Your task to perform on an android device: To make it simple for me to listen to my favorite songs on the YouTube app, I want to build a playlist called Martin Songs
Image 0: 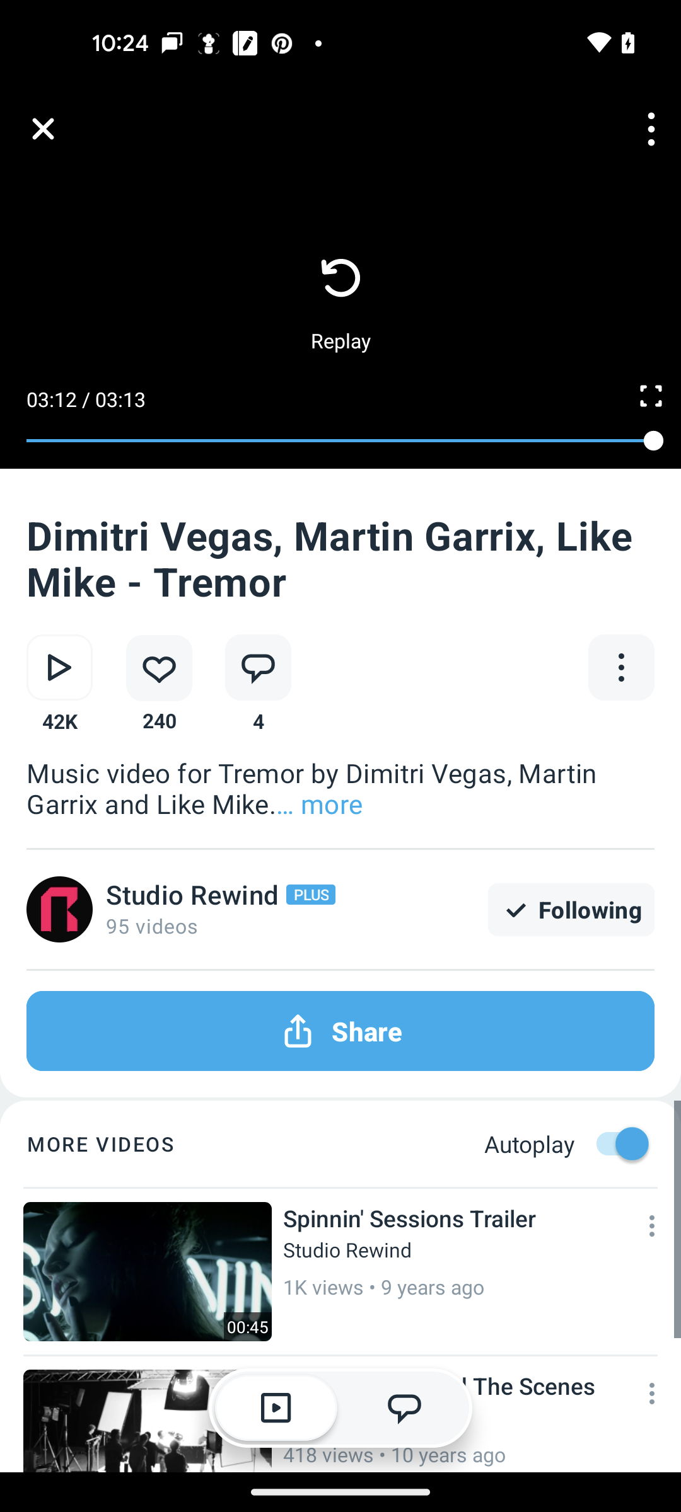
Open the Youtube app
Step 0: open app "YouTube"
Image 1: 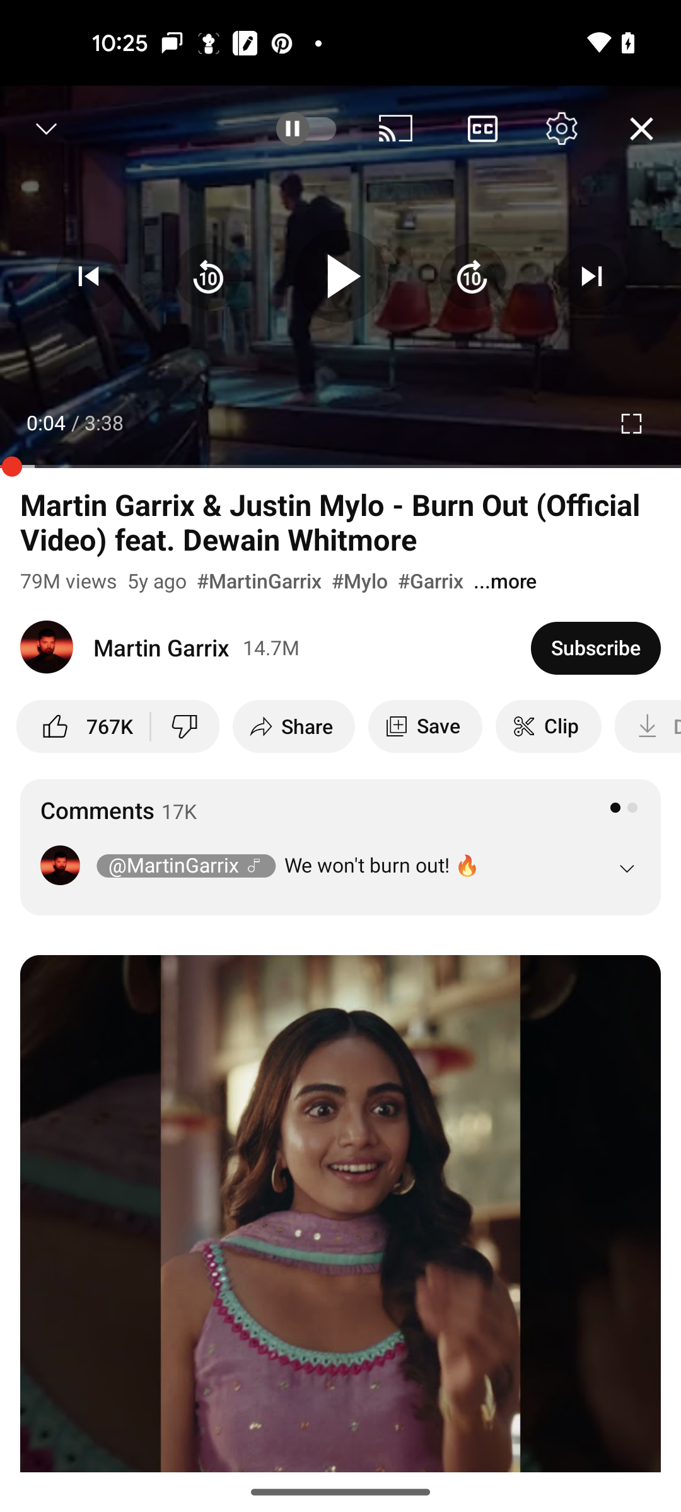
go back to home page
Step 1: press back button
Image 2: 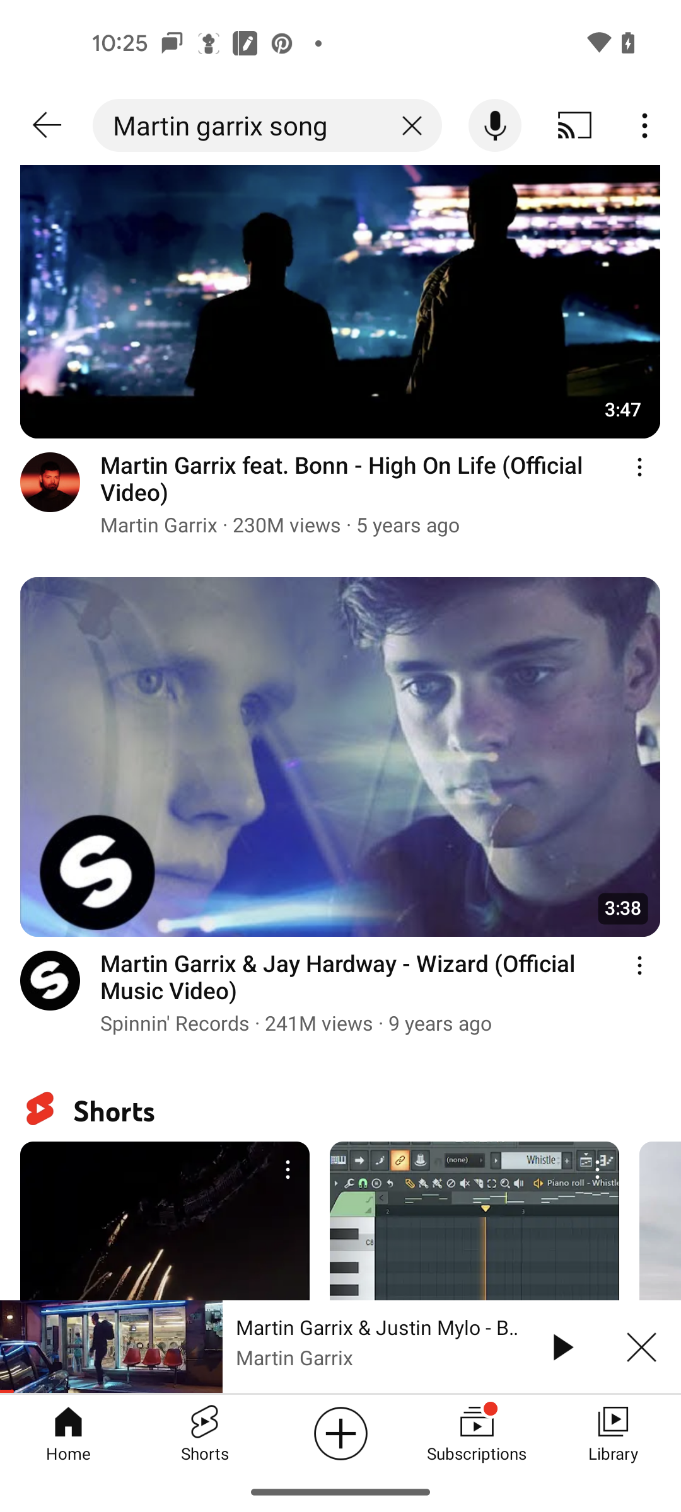
click on the library tab
Step 2: click (613, 1432)
Image 3: 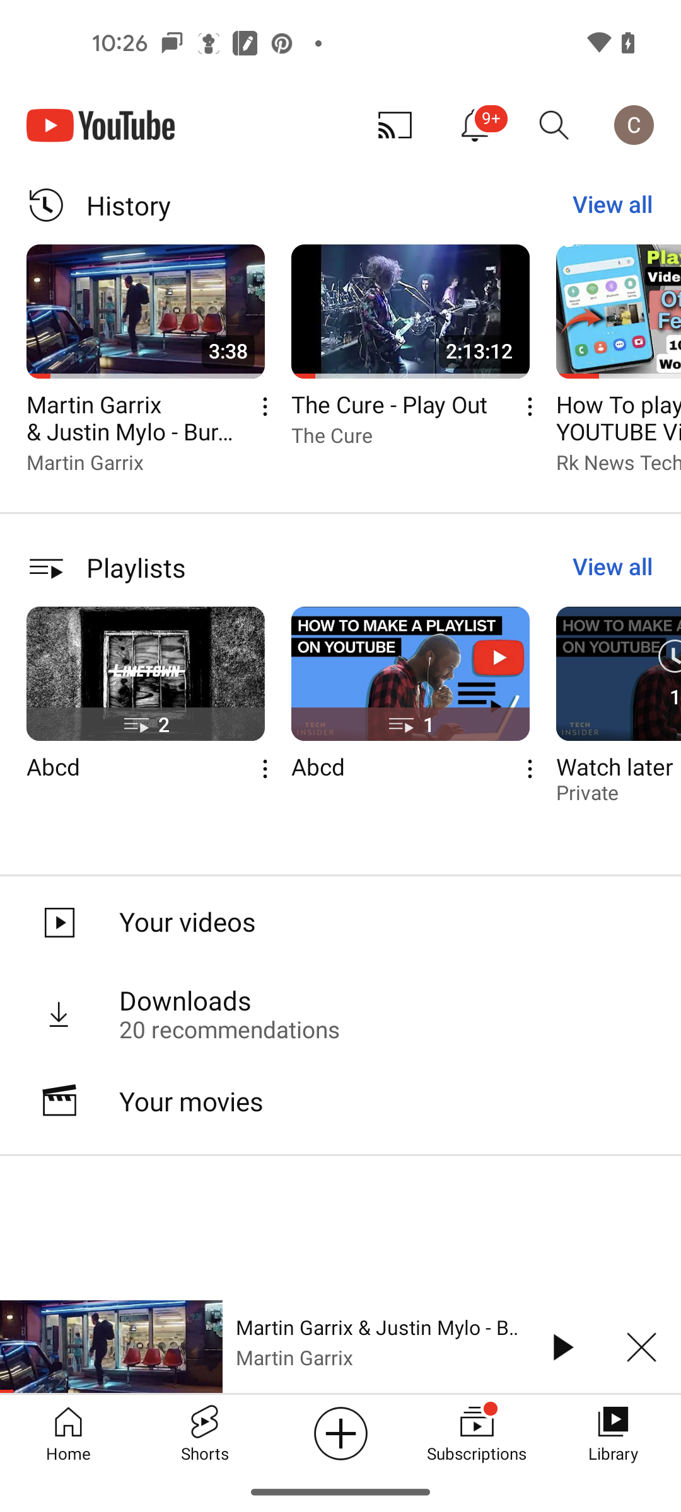
swipe left the playlist to create new
Step 3: scroll right
Image 4: 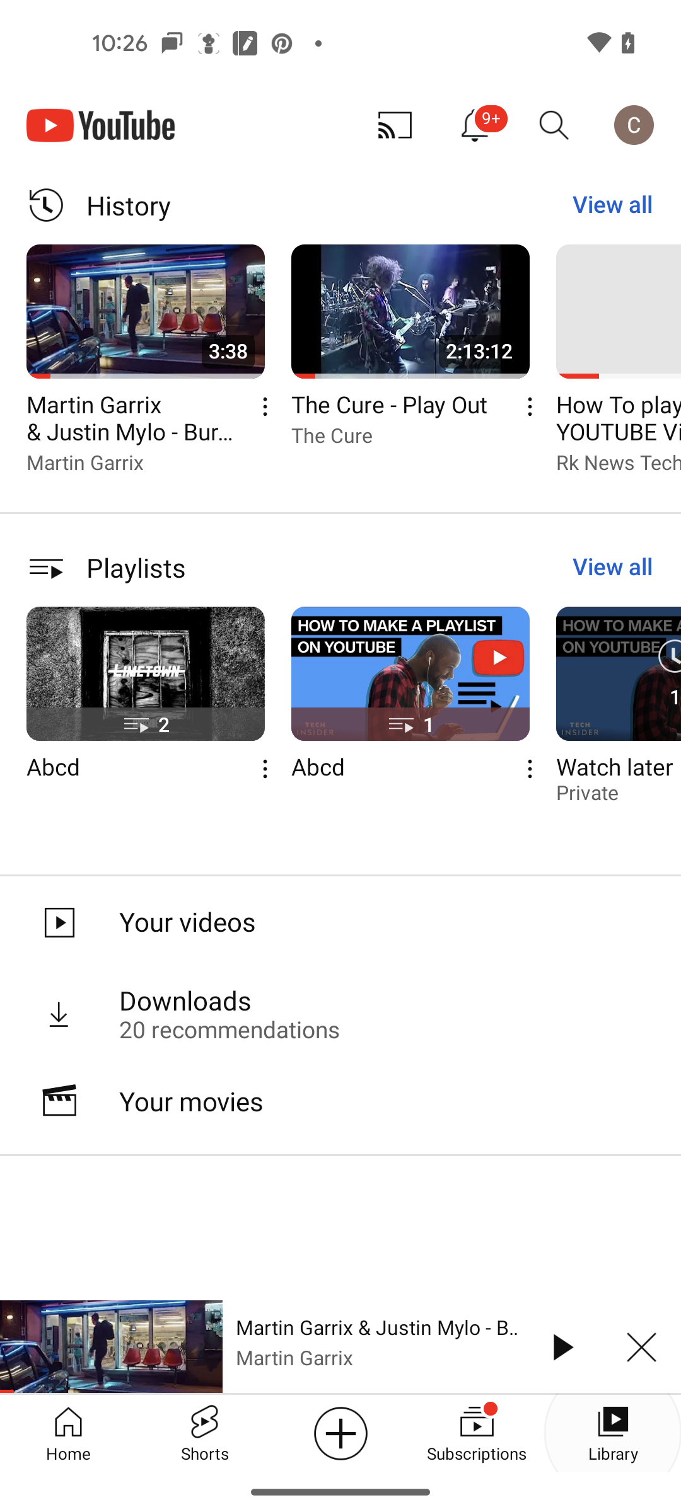
swipe left the playlist to create new
Step 4: wait
Image 5: 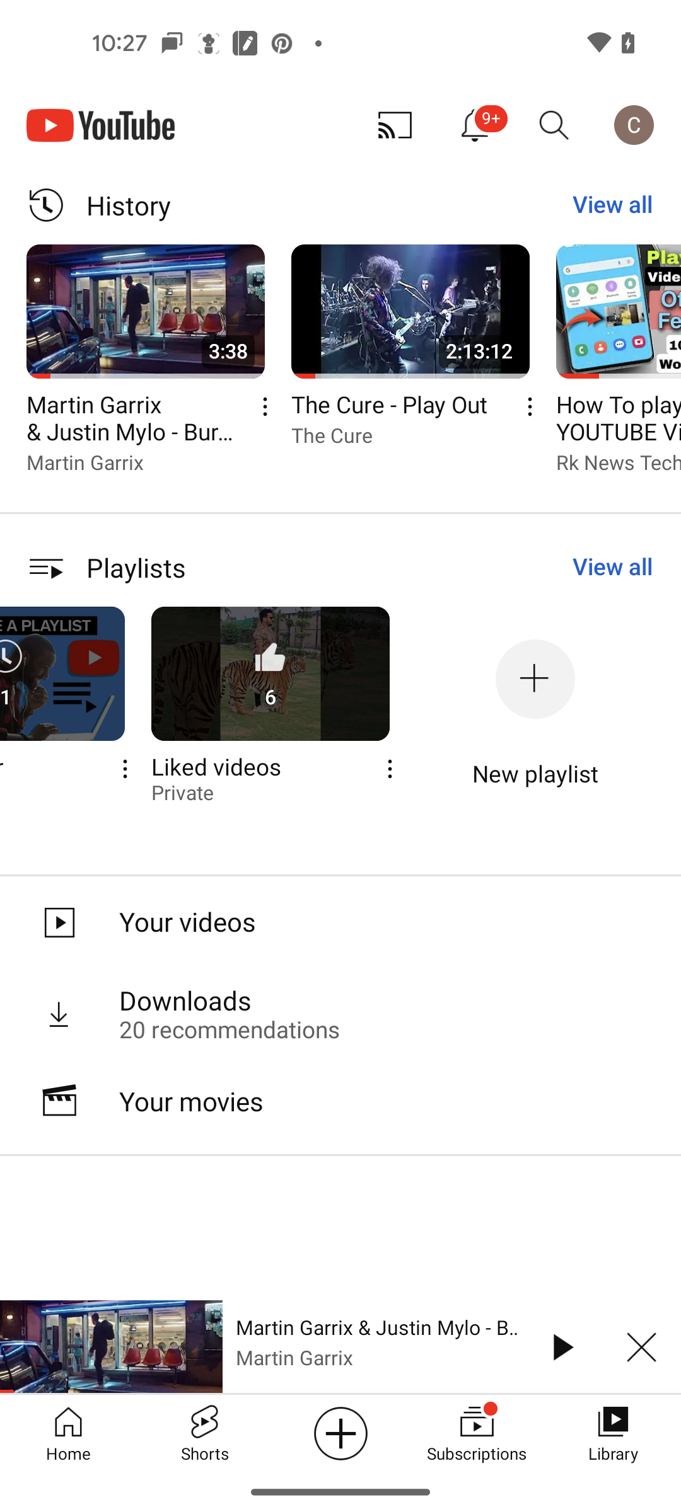
create on new playlist
Step 5: click (534, 678)
Image 6: 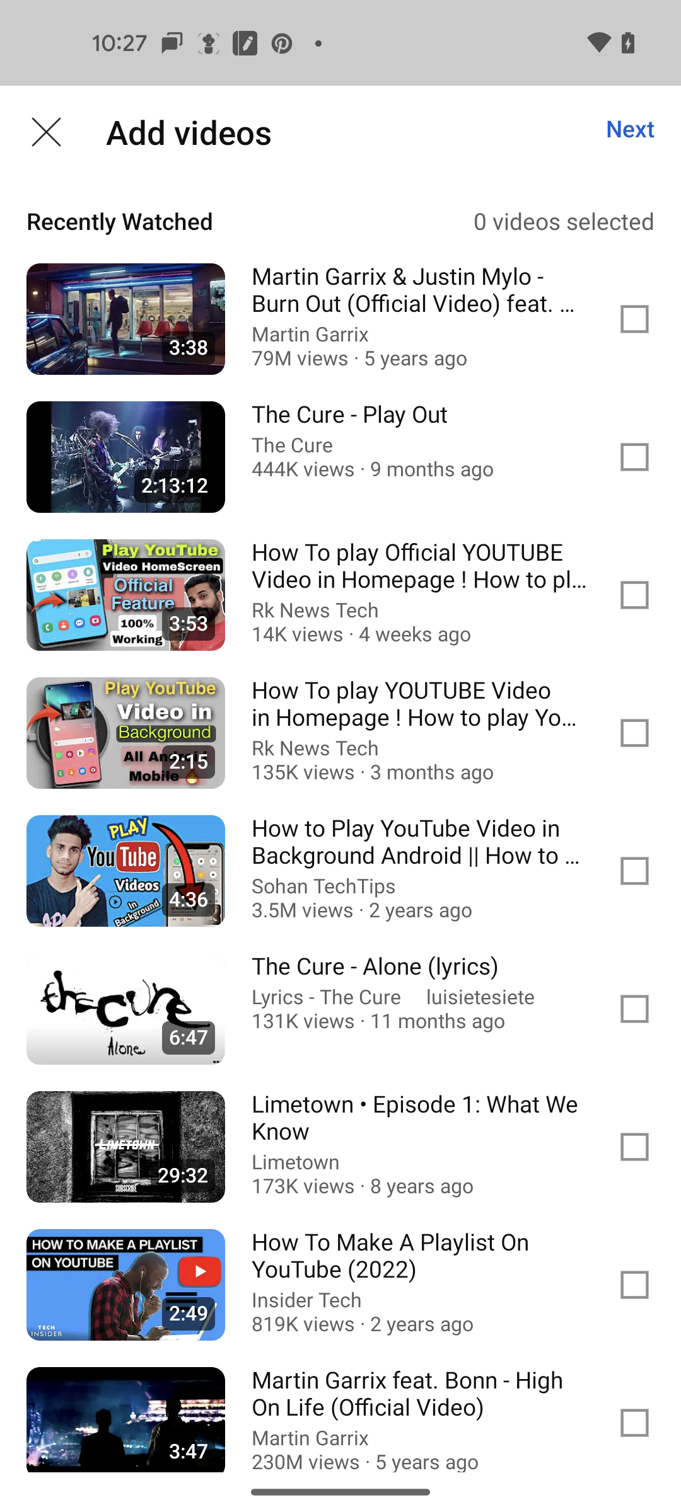
select first song
Step 6: click (340, 319)
Image 7: 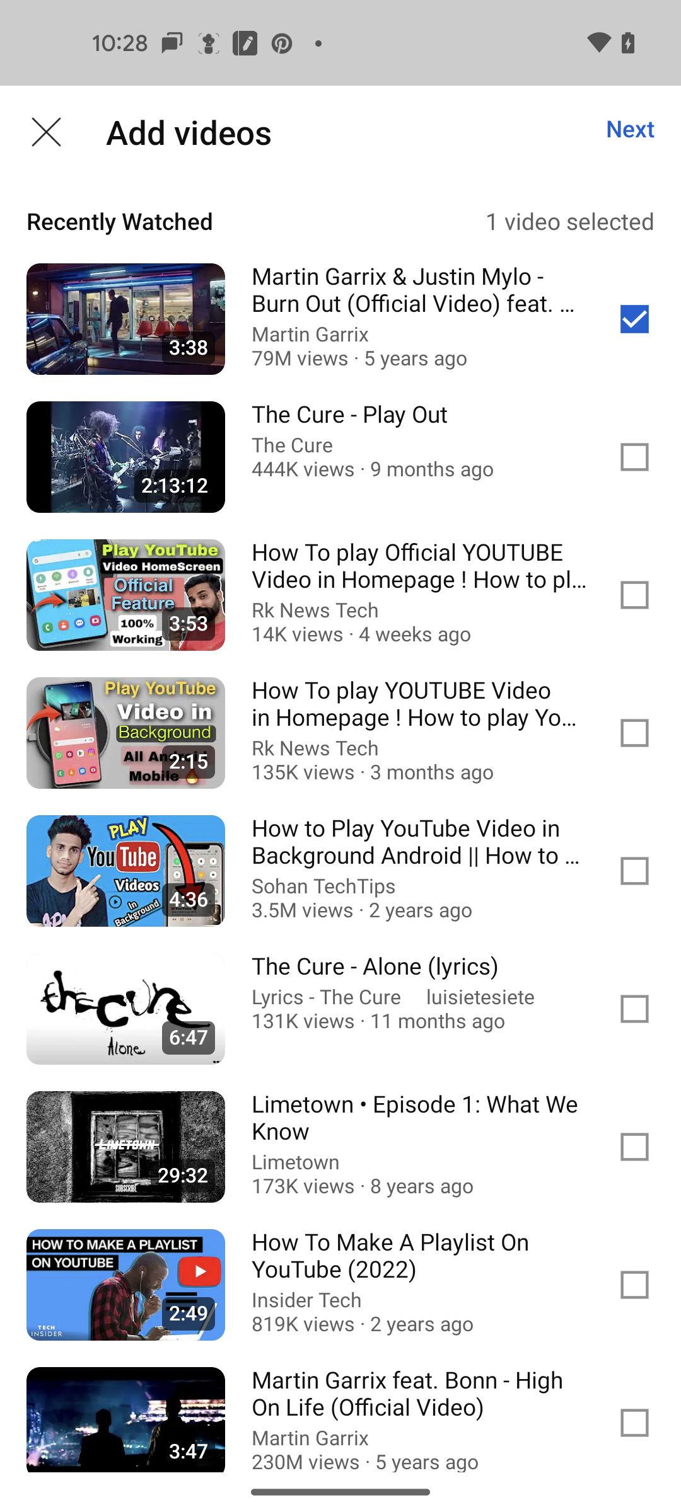
click on the next button
Step 7: click (630, 128)
Image 8: 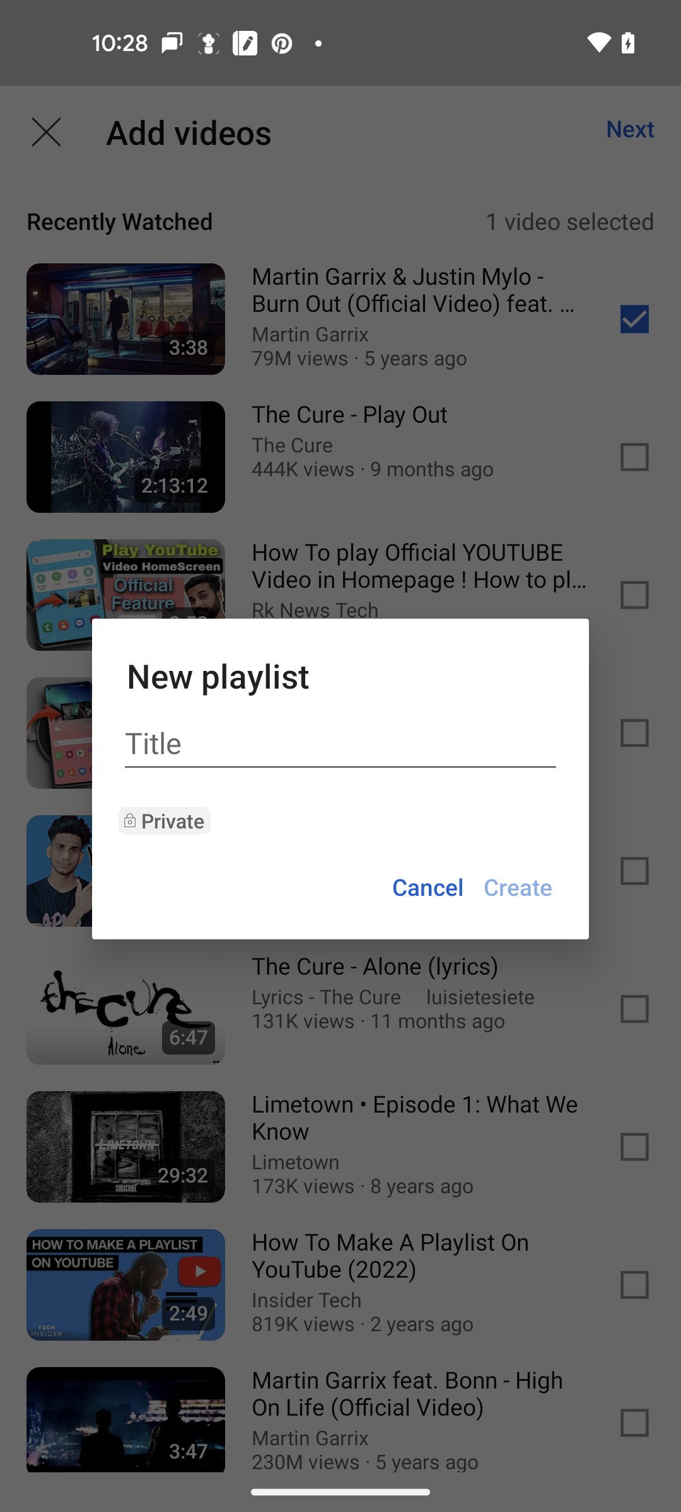
click on title
Step 8: click (340, 743)
Image 9: 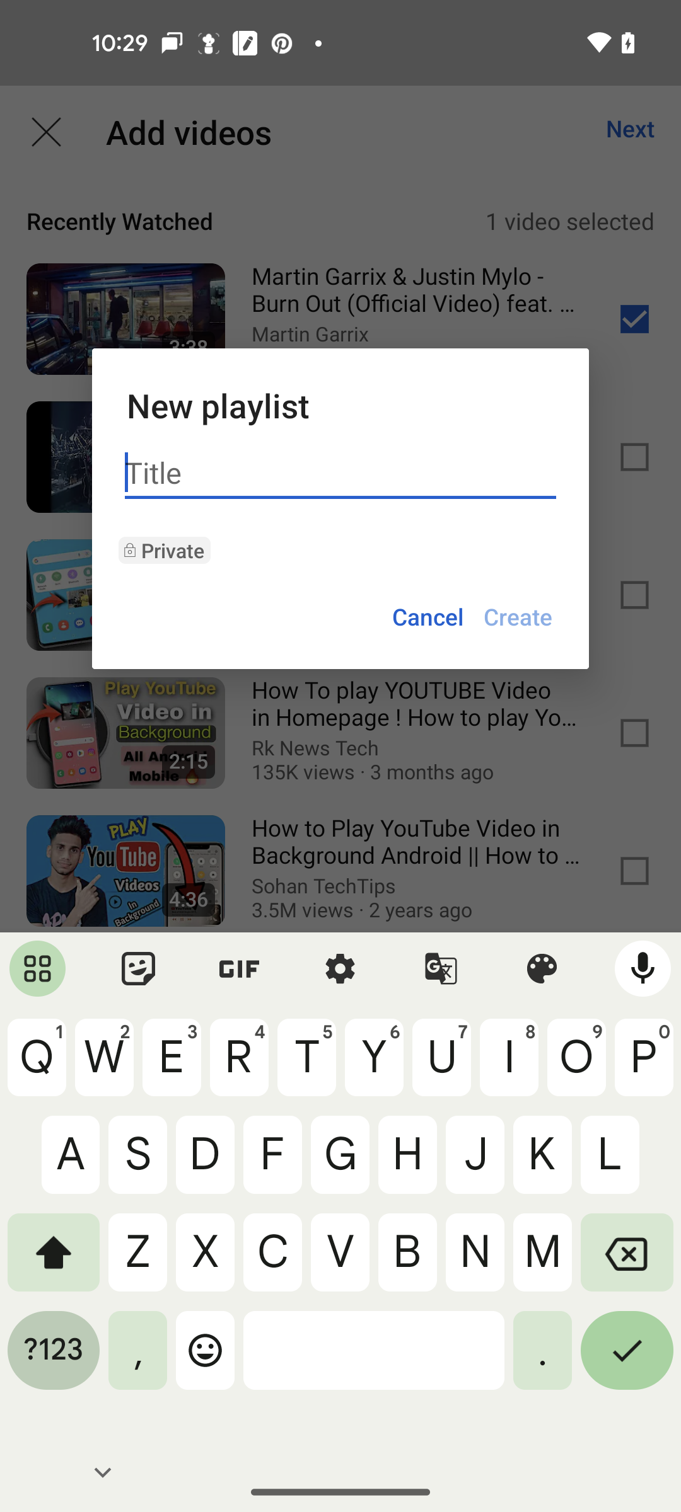
enter title as Martin songs
Step 9: type "Martin songs"
Image 10: 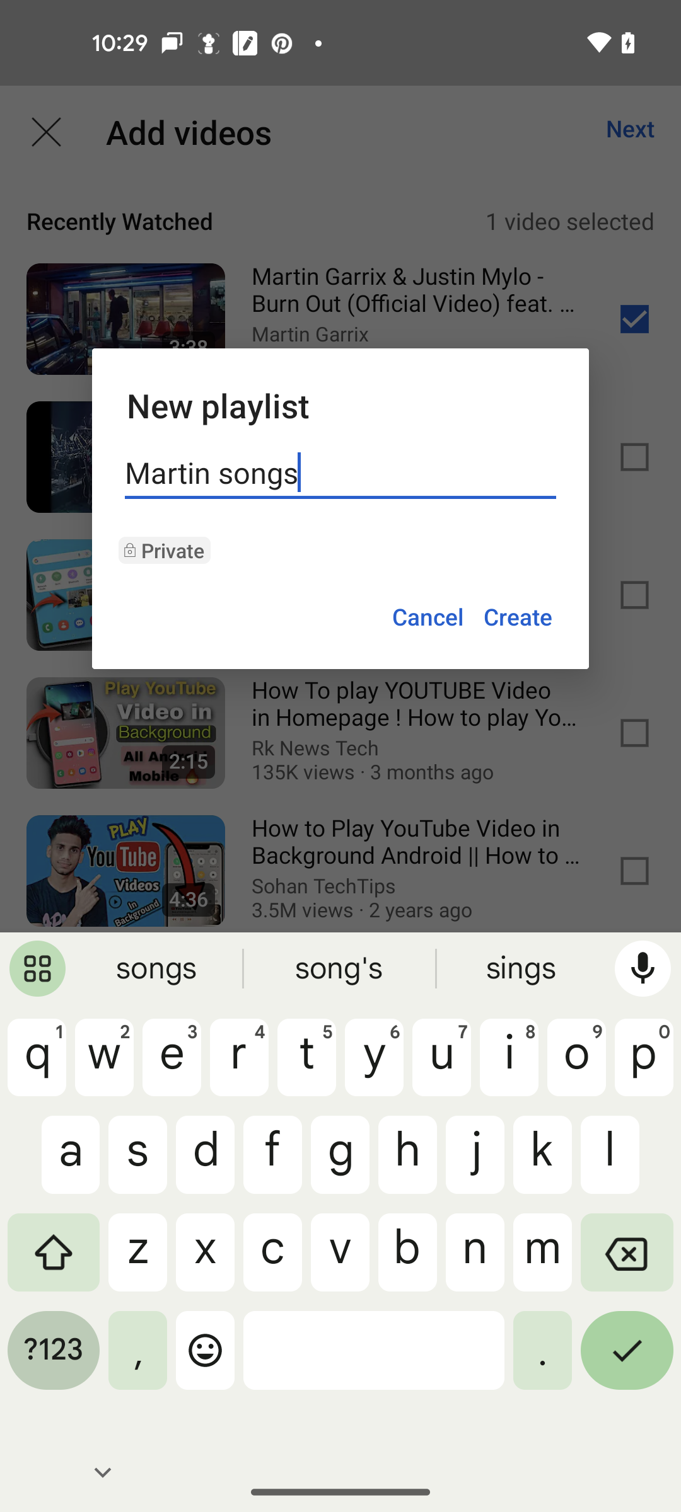
click on the create button
Step 10: click (518, 616)